Your task to perform on an android device: Read Reviews from other shoppers to see what they think about Oceaunz League Ball in the Adidas app.
Image 0: 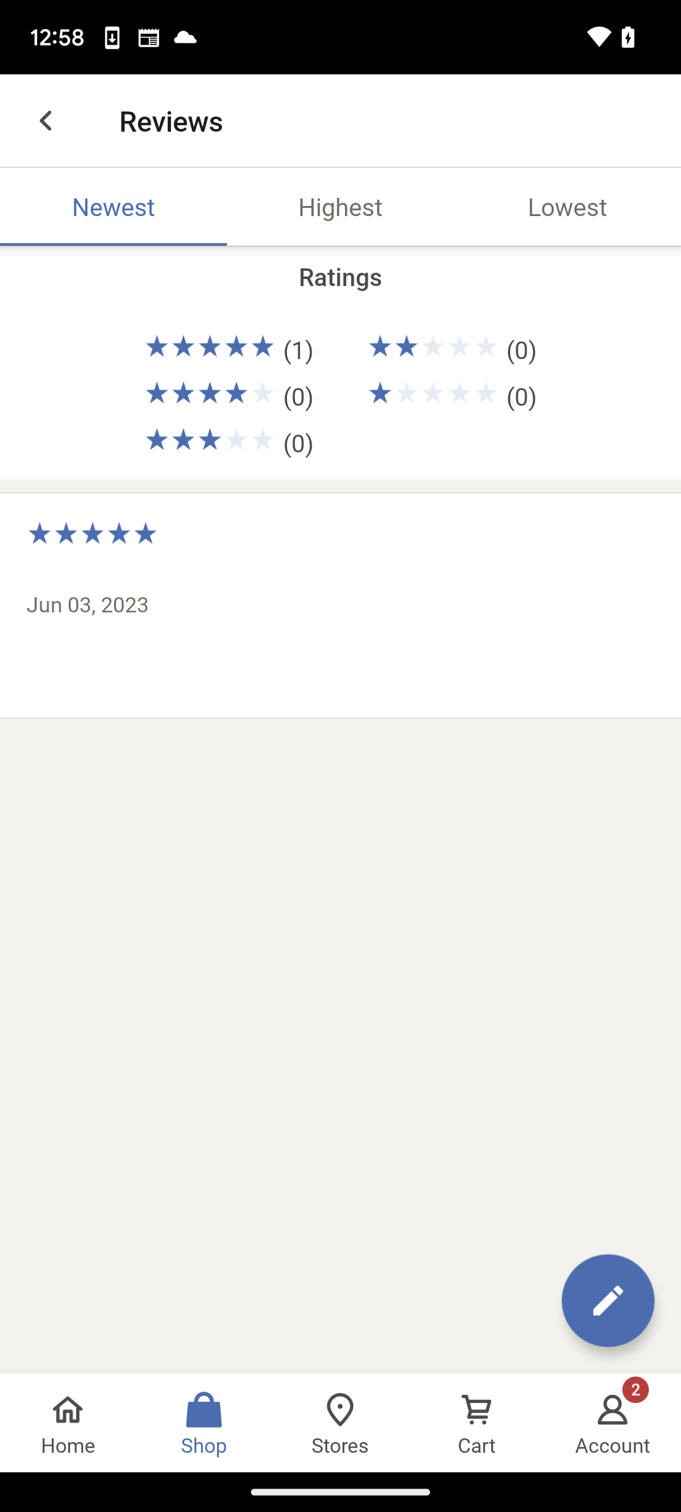
Open Adidas app.
Step 0: open app "adidas"
Image 1: 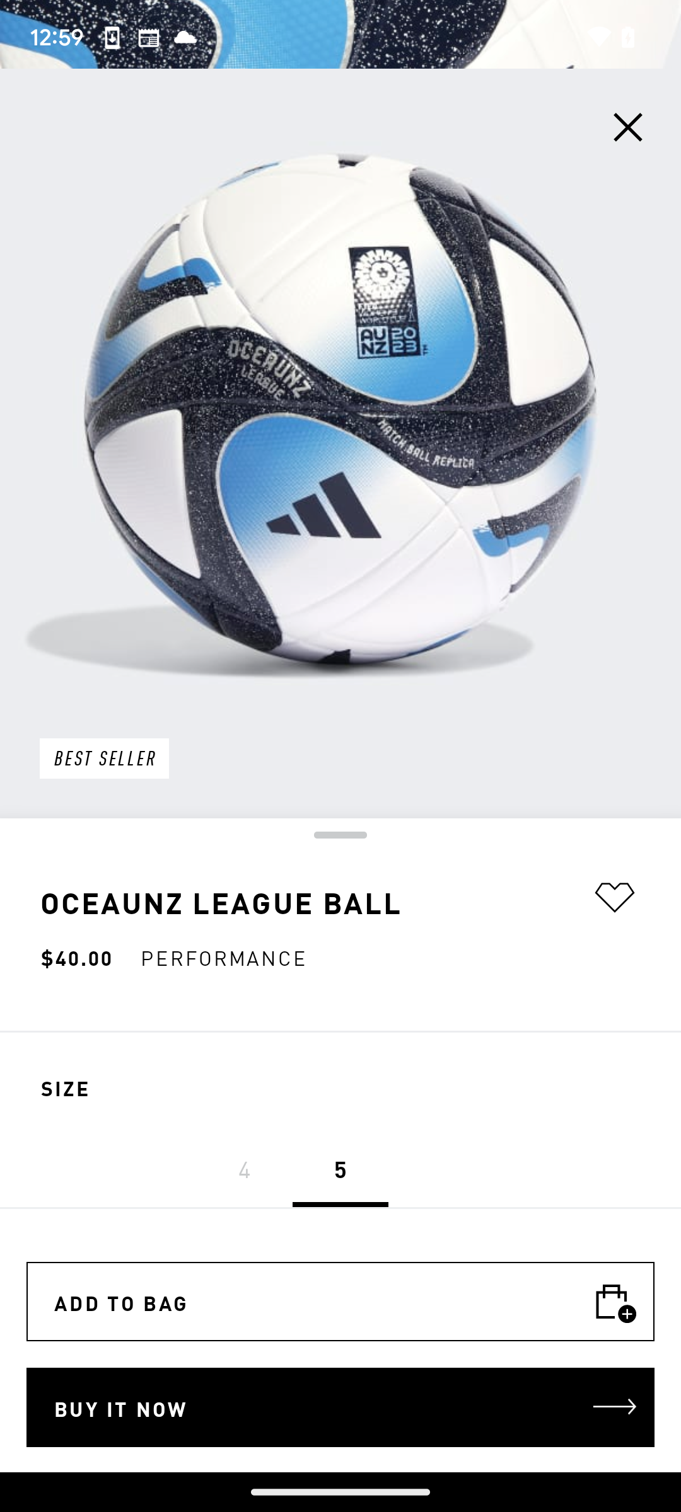
Swipe up.
Step 1: scroll down
Image 2: 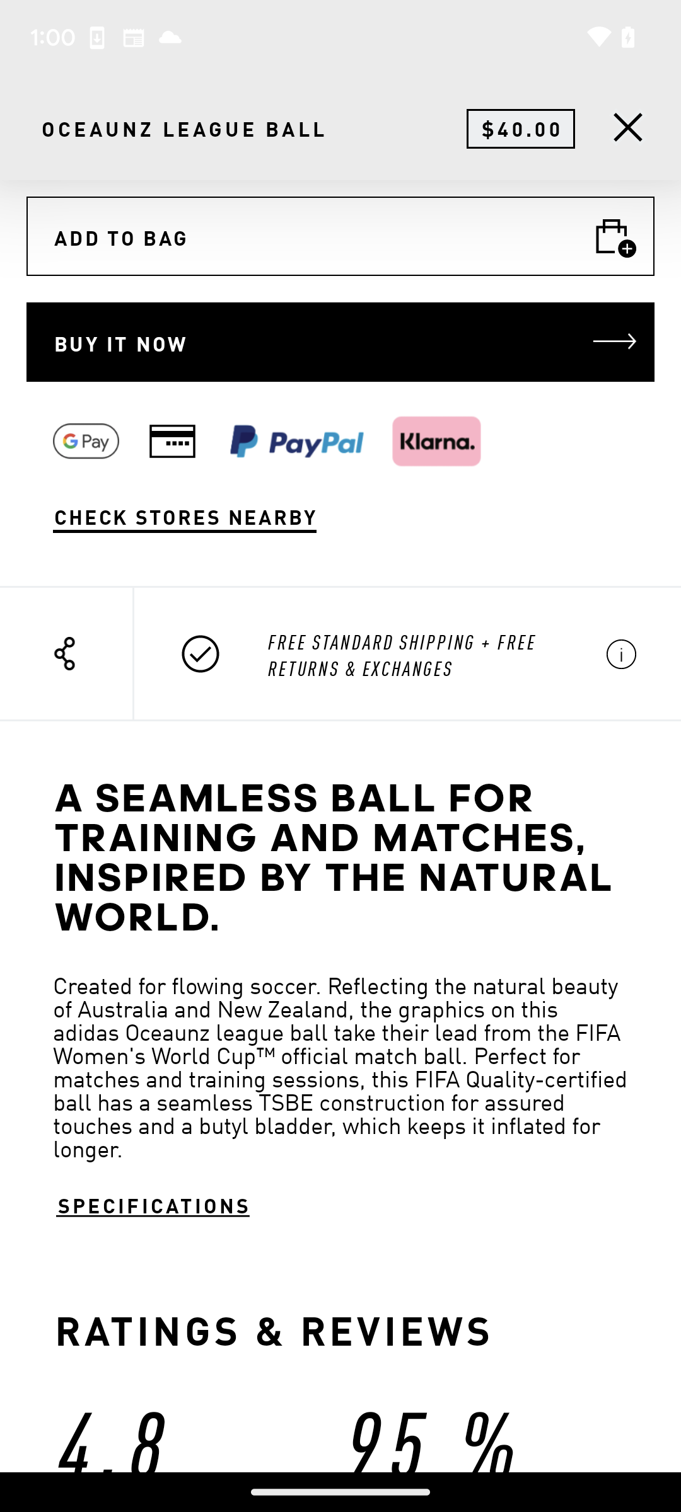
Swipe up.
Step 2: scroll down
Image 3: 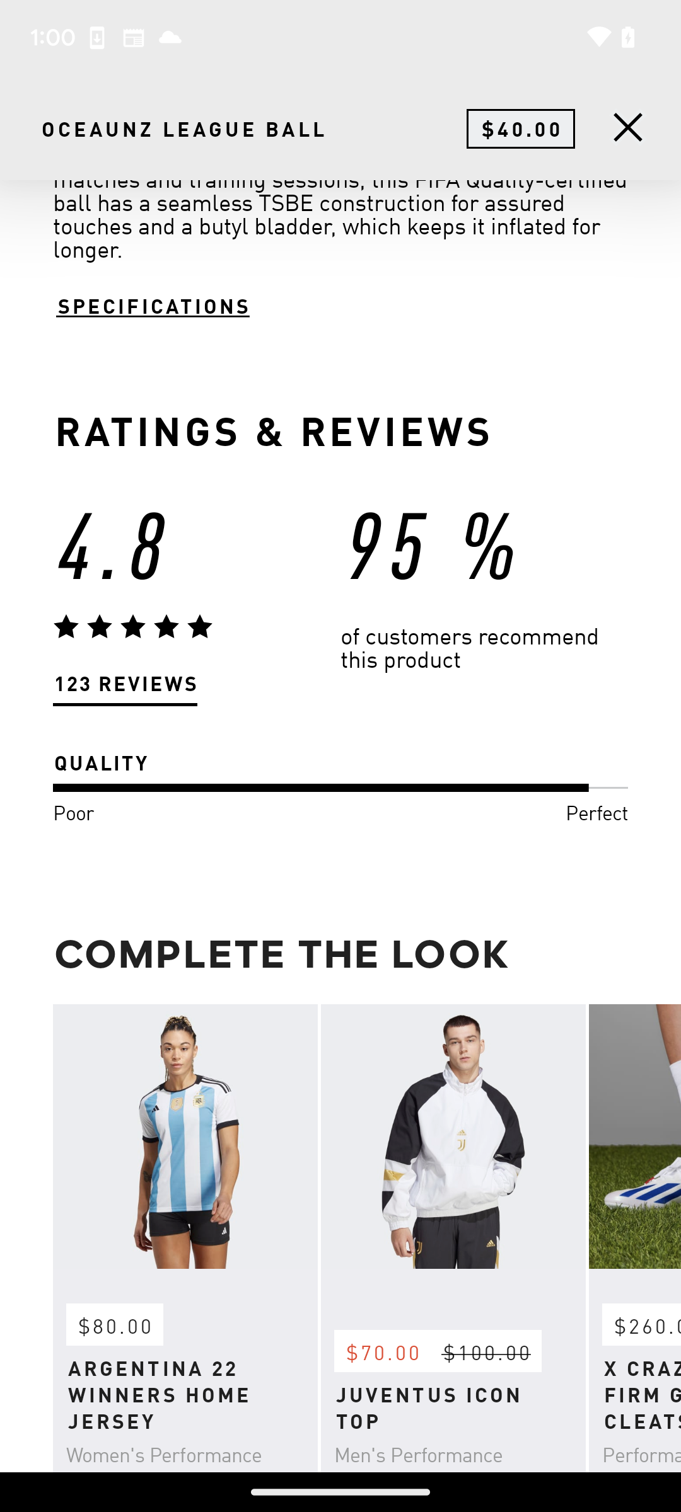
Click on 123 Reviews option.
Step 3: click (125, 685)
Image 5: 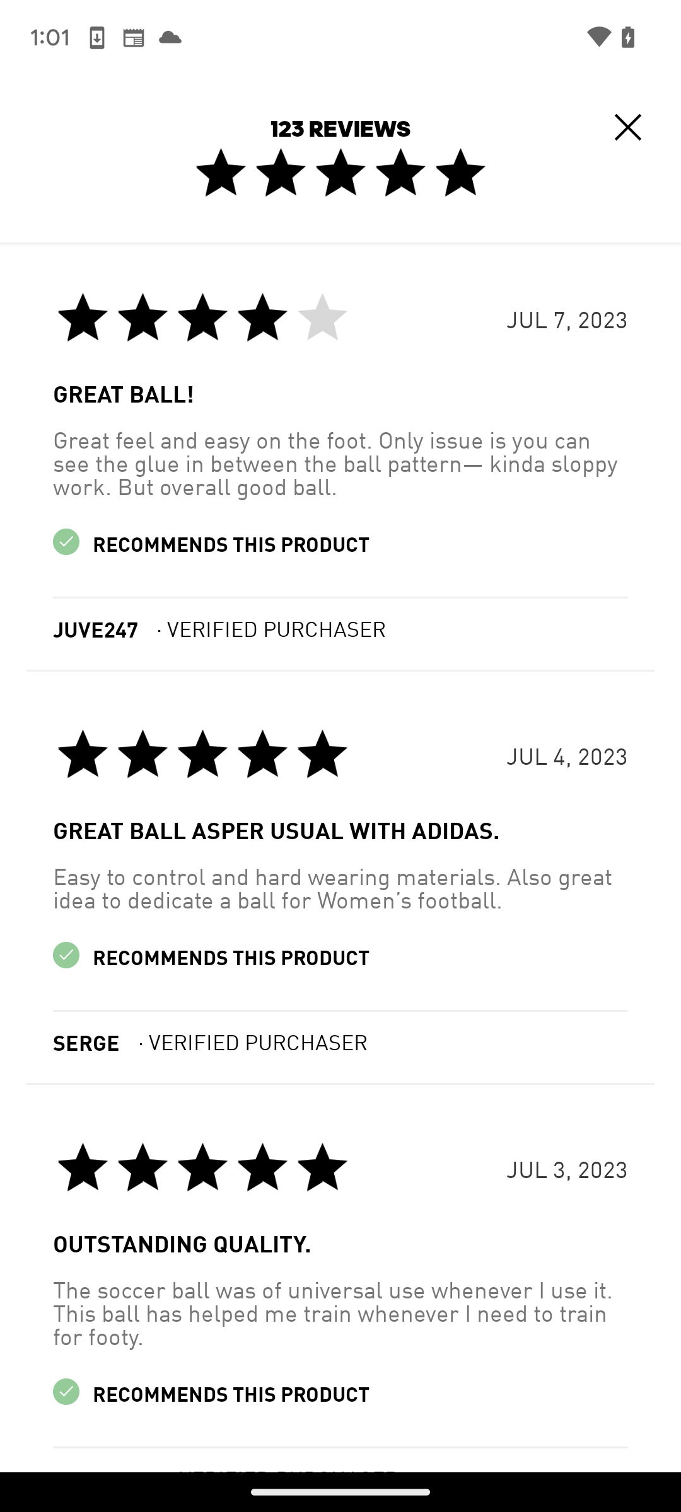
Swipe up.
Step 5: scroll down
Image 6: 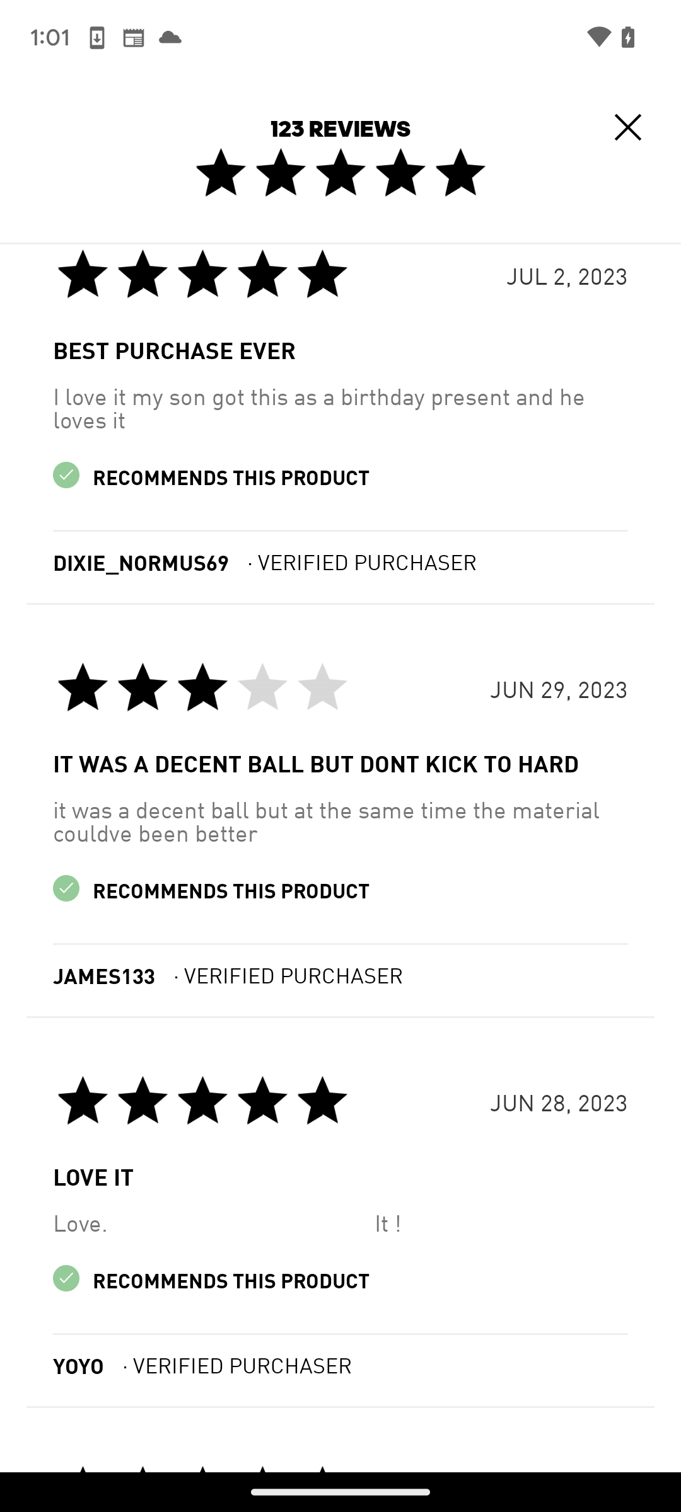
Swipe up.
Step 6: scroll down
Image 7: 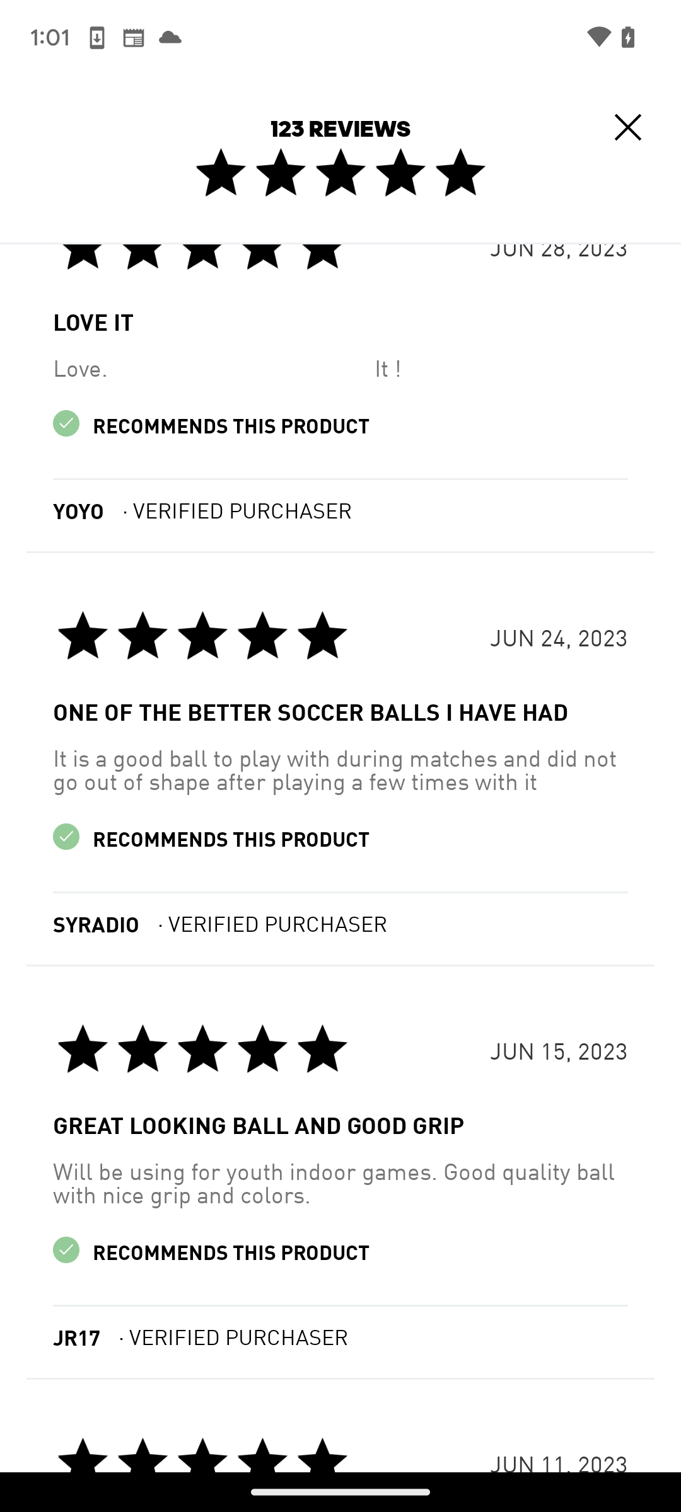
Swipe up.
Step 7: scroll down
Image 8: 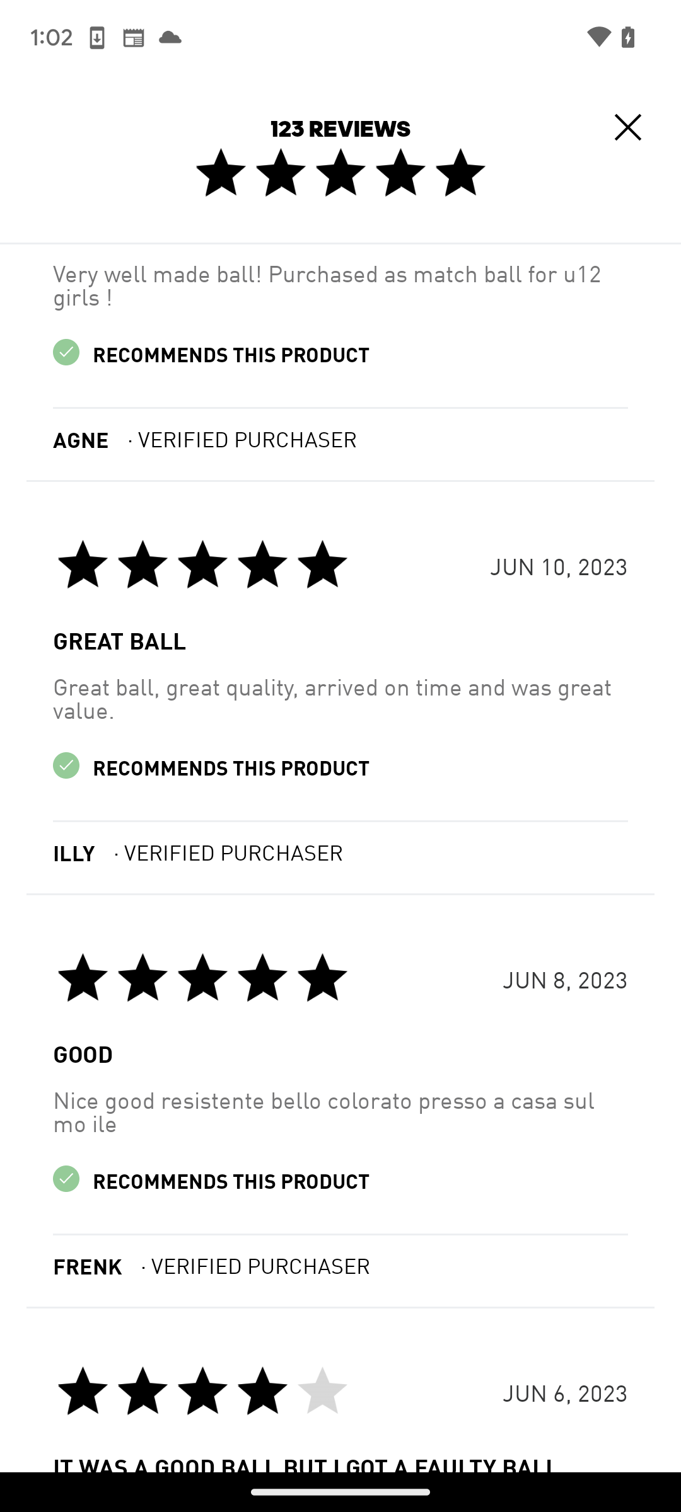
Swipe up.
Step 8: scroll down
Image 9: 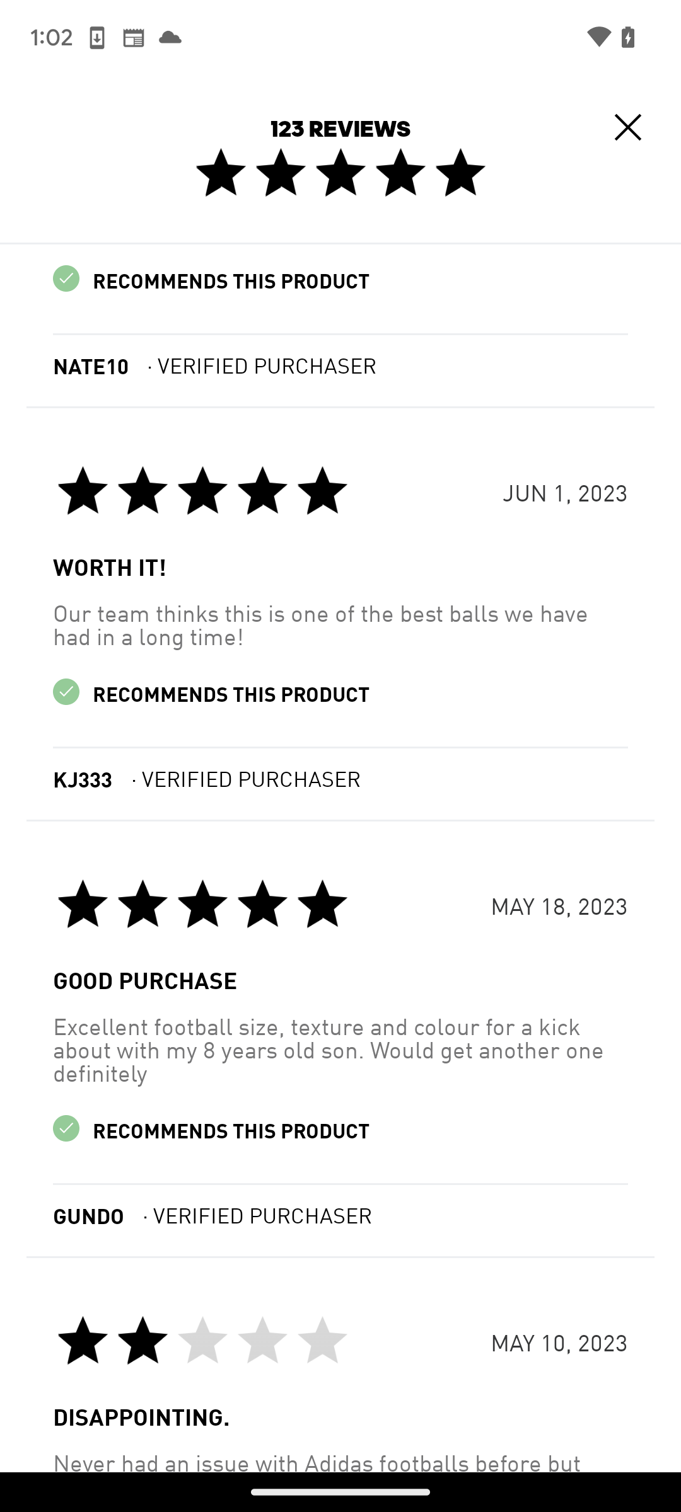
Swipe up.
Step 9: scroll down
Image 10: 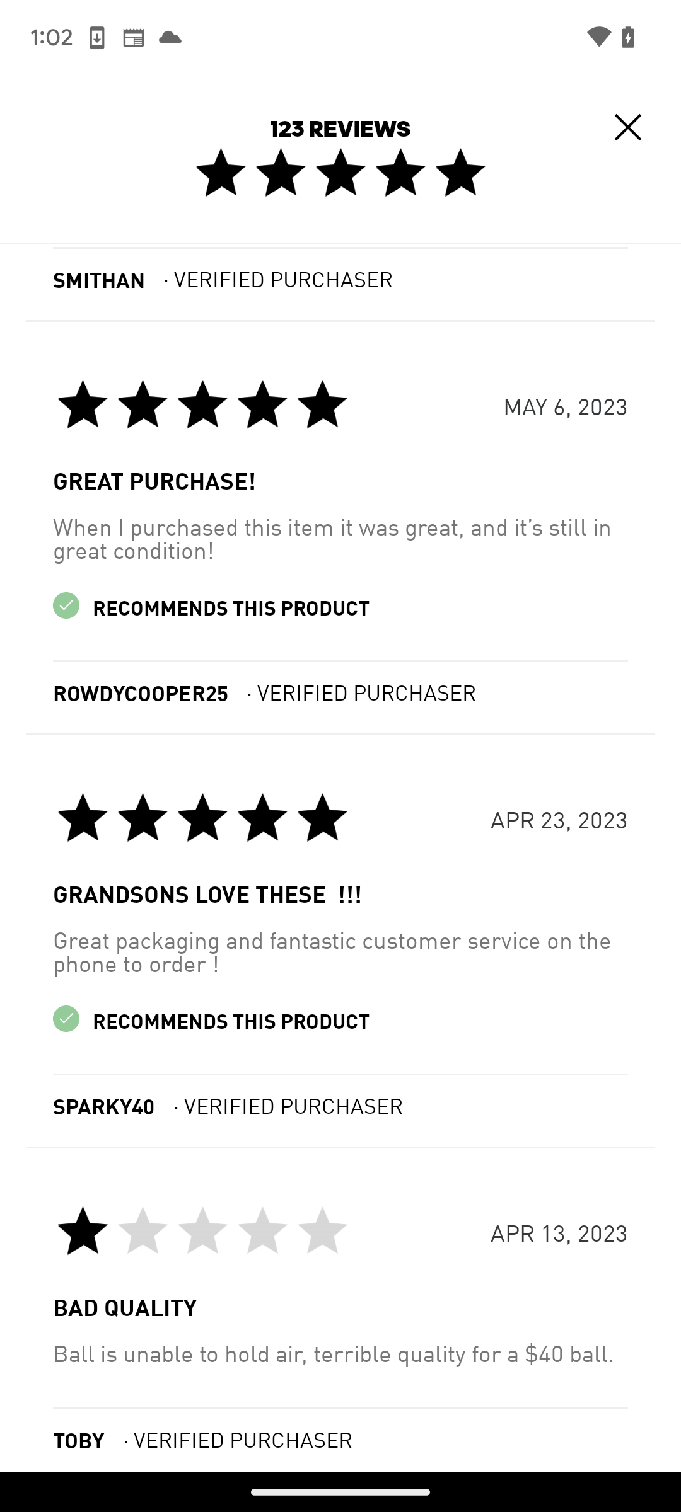
Swipe up.
Step 10: scroll down
Image 11: 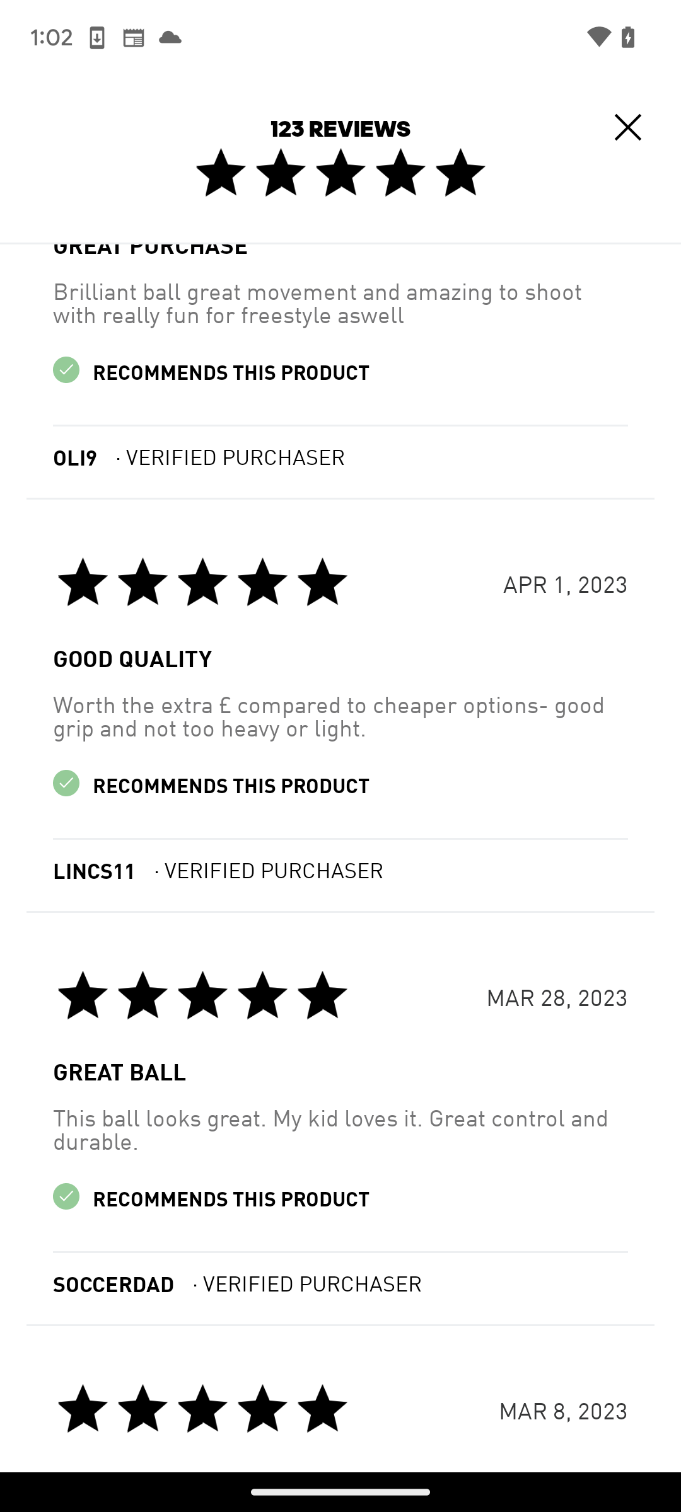
Swipe up.
Step 11: scroll down